Your task to perform on an android device: Open the Abercrombie & Fitch app, I would want to look for Straight Jean for myself as I will be traveling on a family vacation.
Image 0: 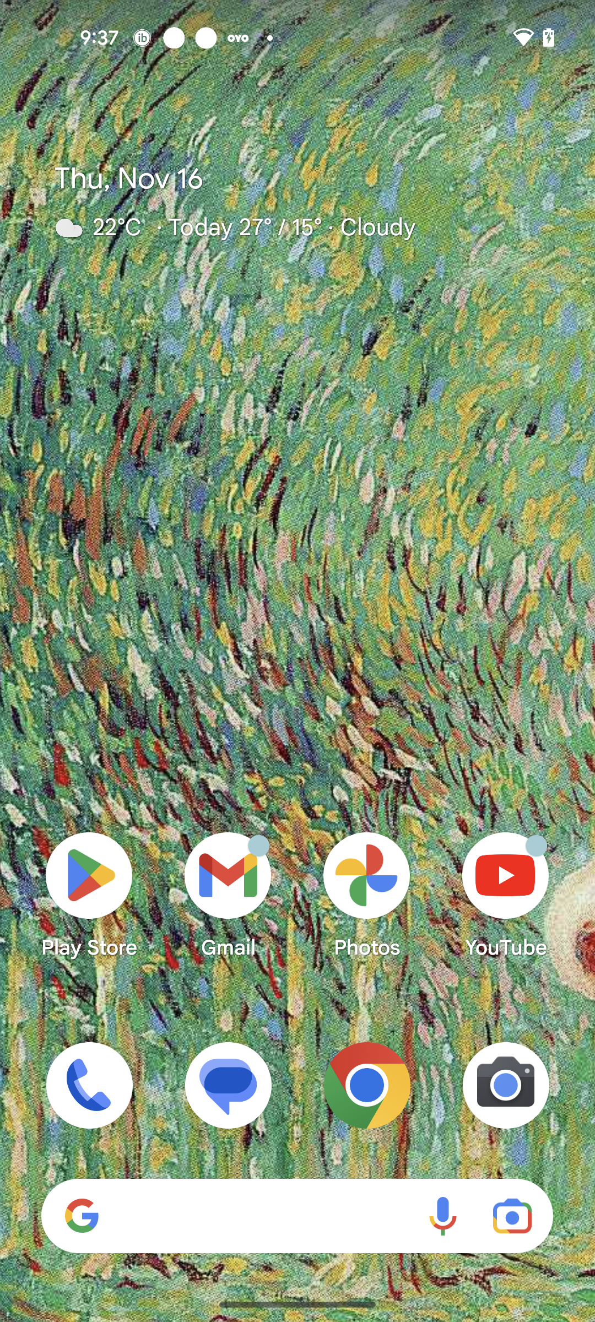
Open the Abercrombie & Fitch app
Step 0: open app "Abercrombie"
Image 1: 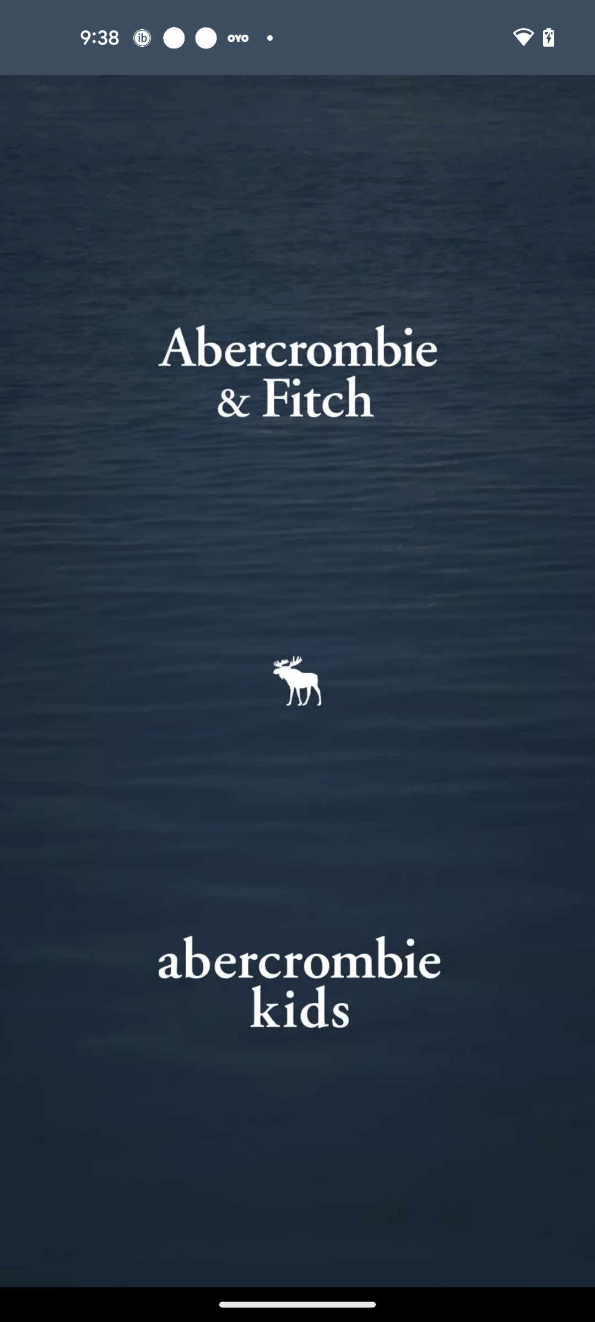
Open the Abercrombie & Fitch app
Step 1: wait
Image 2: 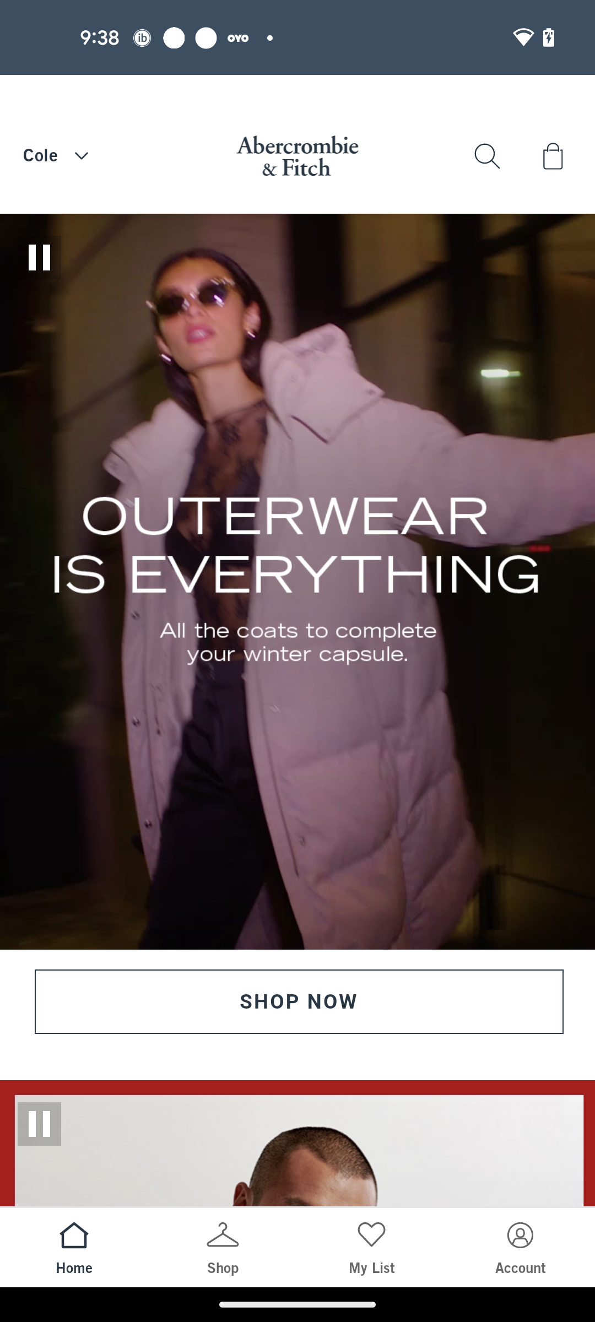
Go to the search icon
Step 2: click (487, 156)
Image 3: 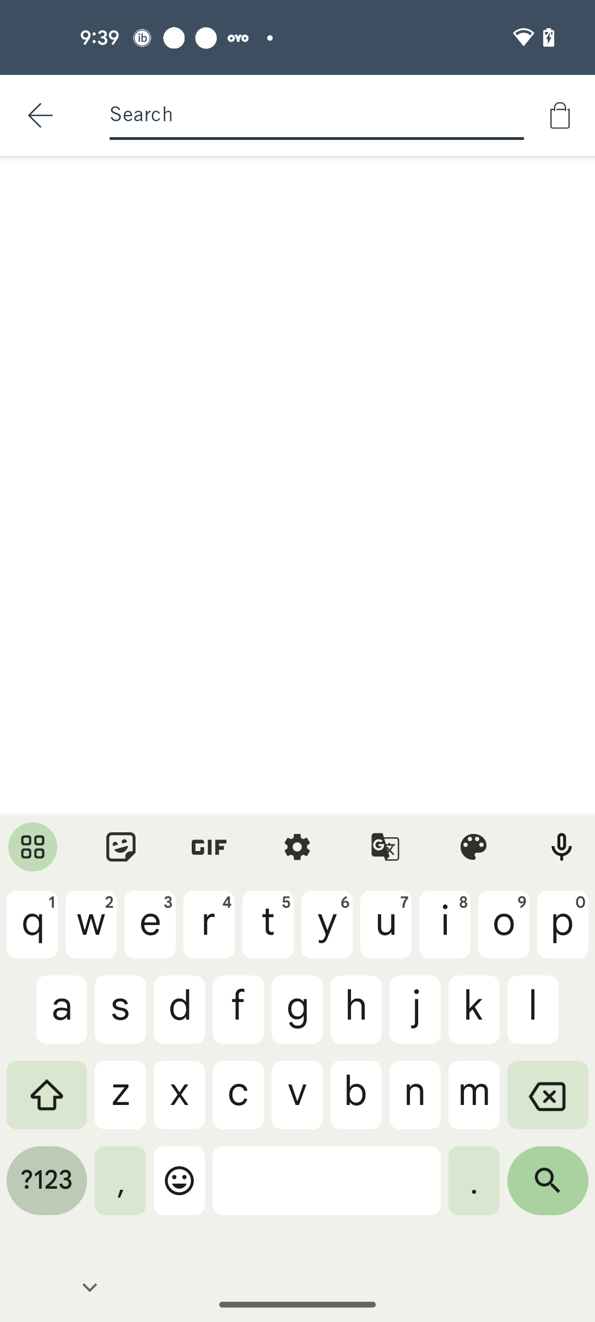
Search for Straight Jean
Step 3: type "Straight Jean"
Image 4: 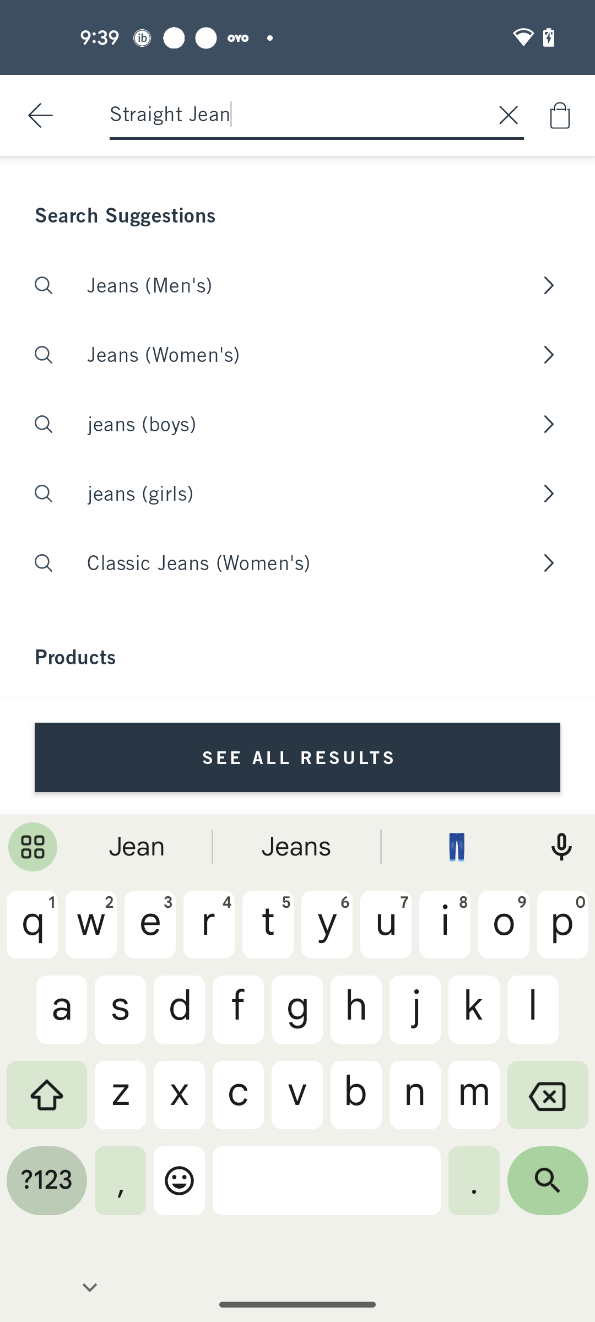
Select the first suggested result
Step 4: click (283, 285)
Image 5: 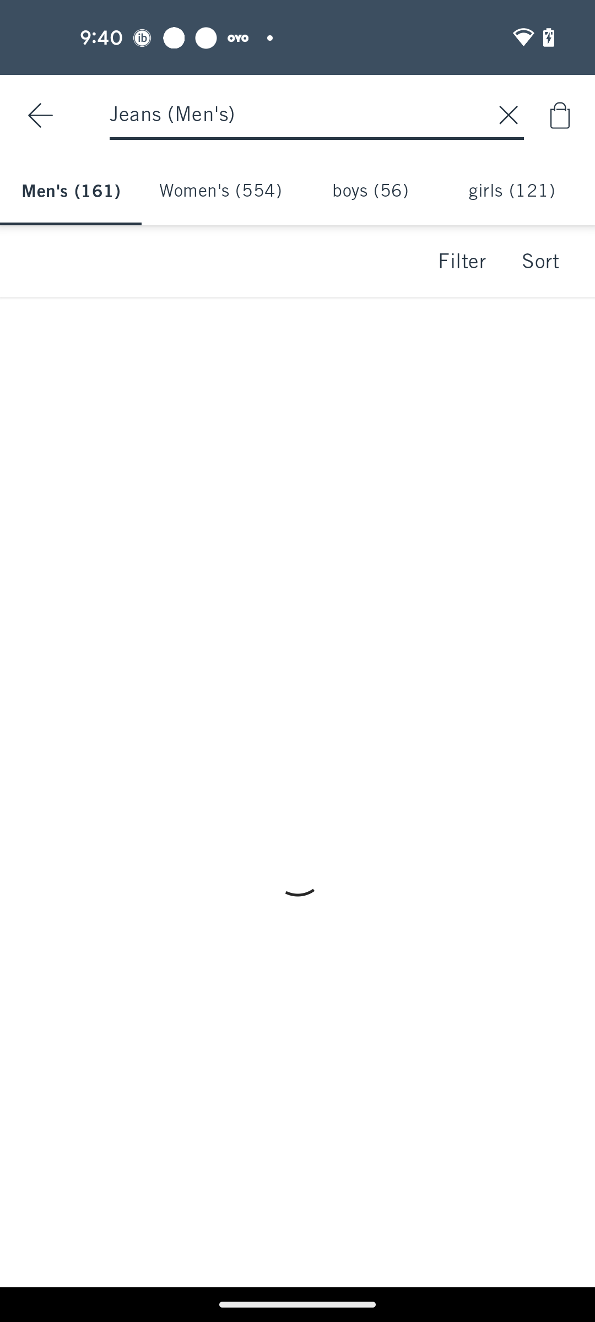
Select the first suggested result
Step 5: wait